Your task to perform on an android device: I had some bugs and issues with my phone, so I contacted the service center, and they requested for the build name, so I wanted to check the phone build number.
Image 0: 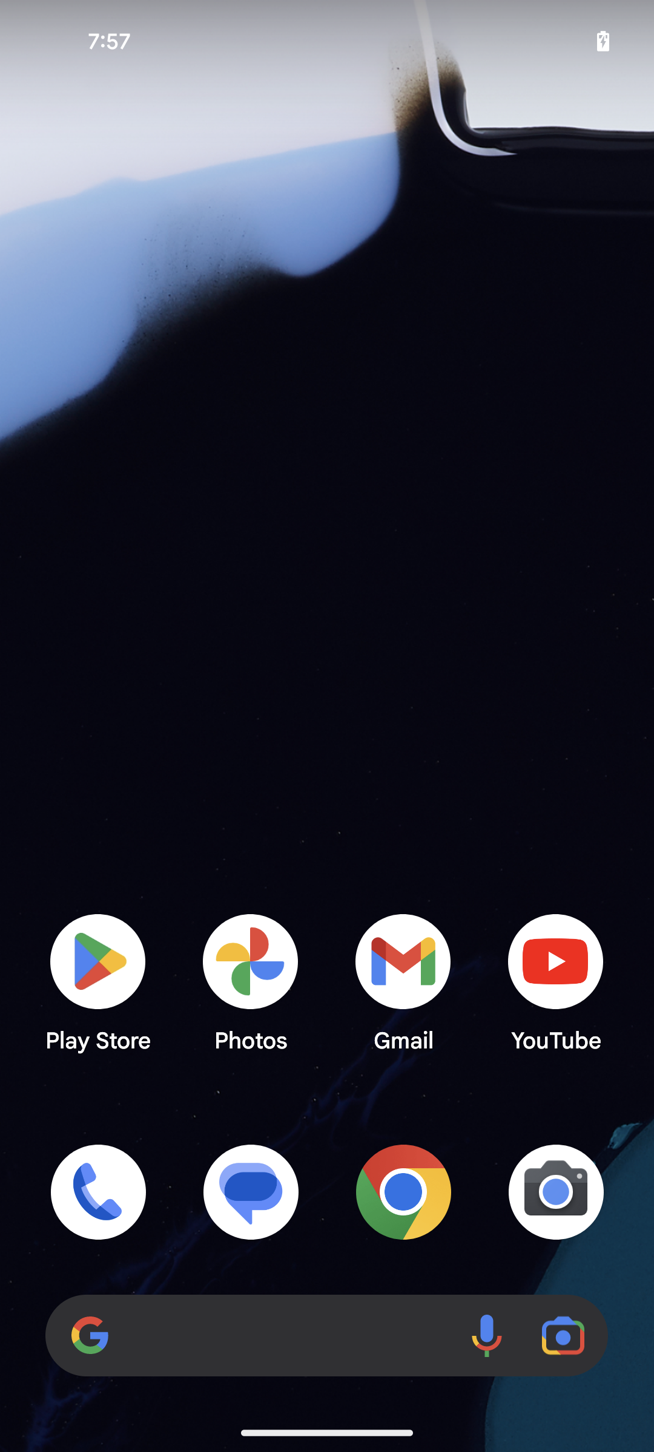
open Settings app
Step 0: open app "Settings"
Image 1: 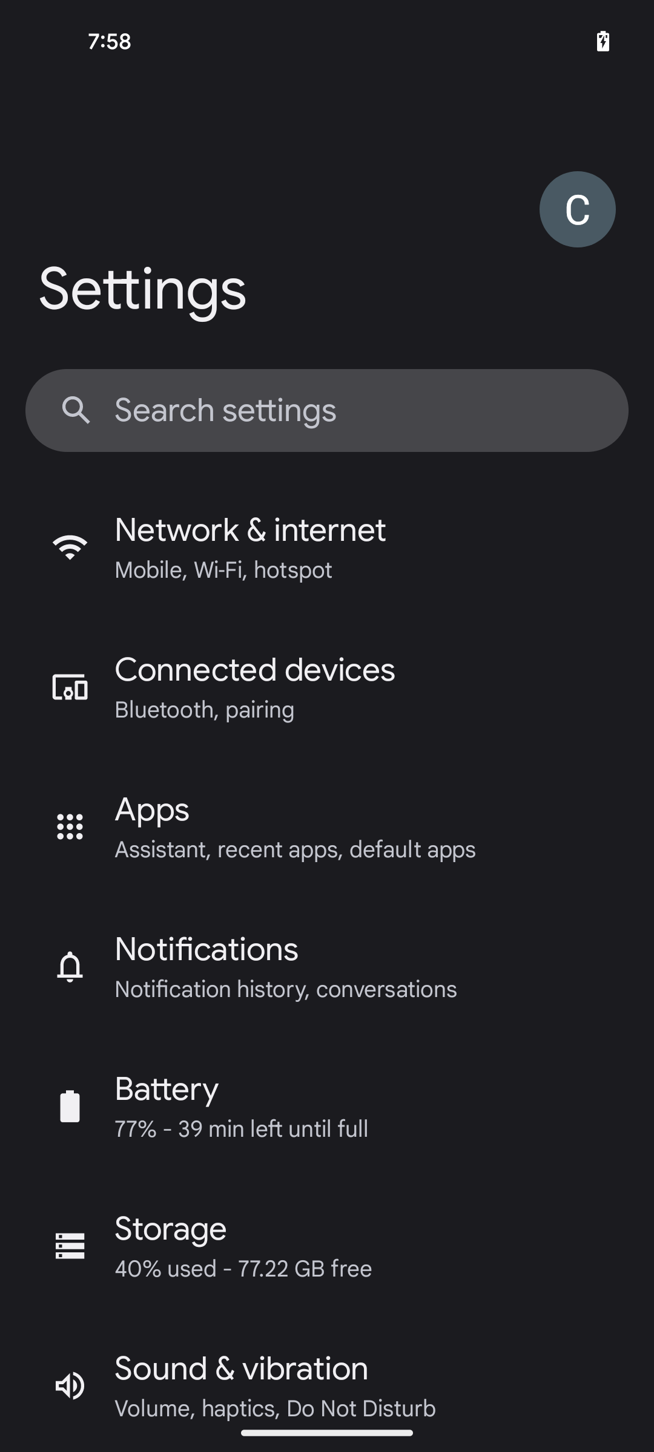
scroll down
Step 1: scroll down
Image 2: 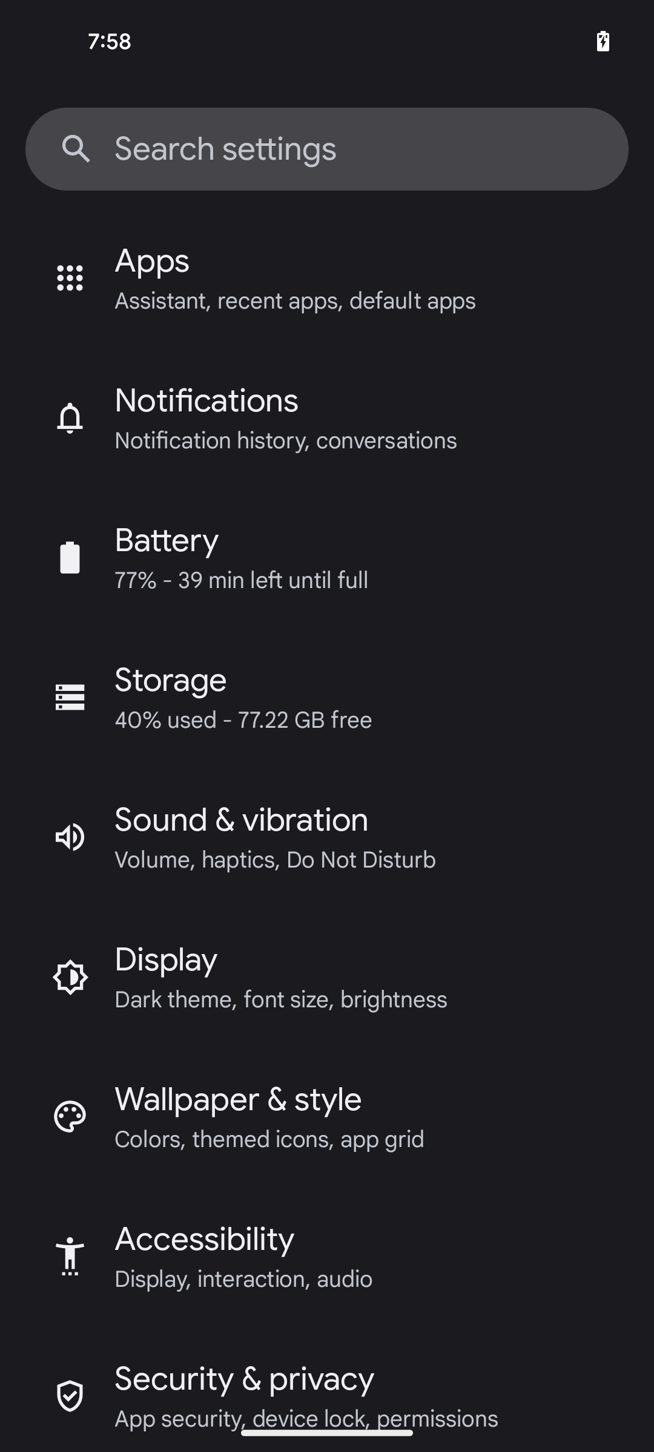
scroll down
Step 2: scroll down
Image 3: 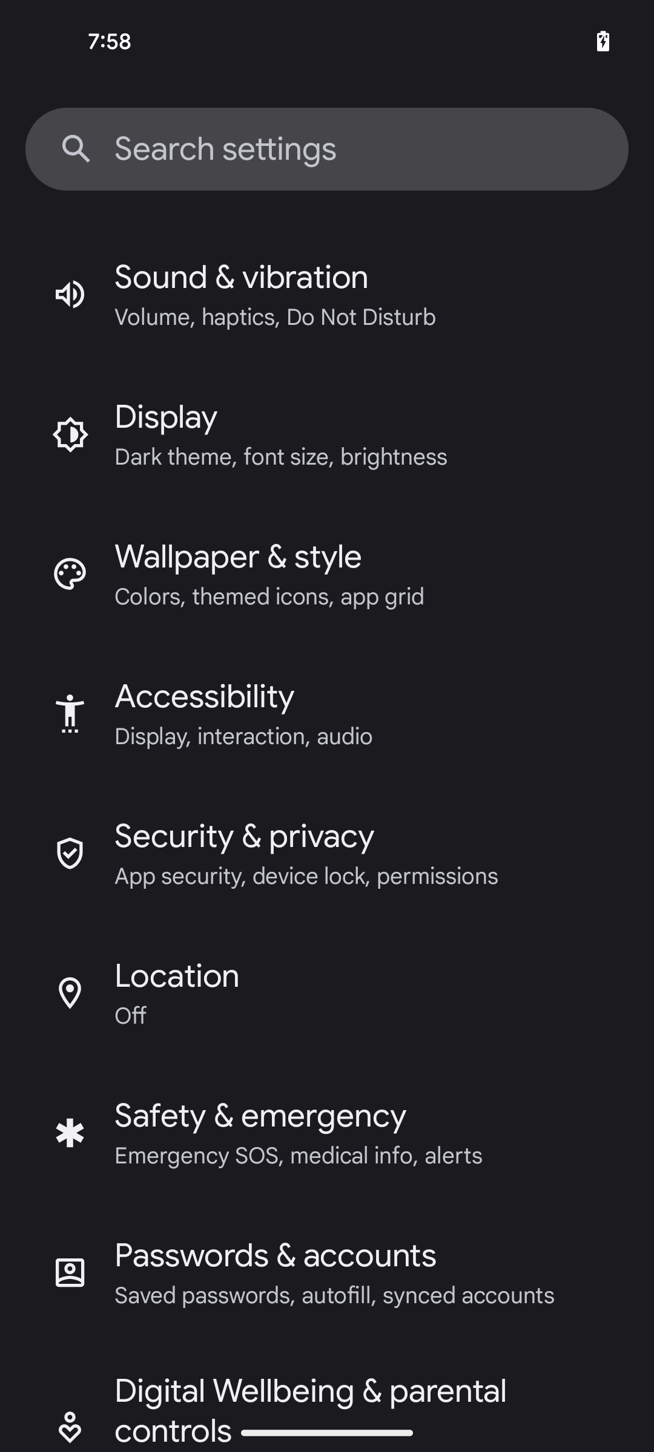
scroll down
Step 3: scroll down
Image 4: 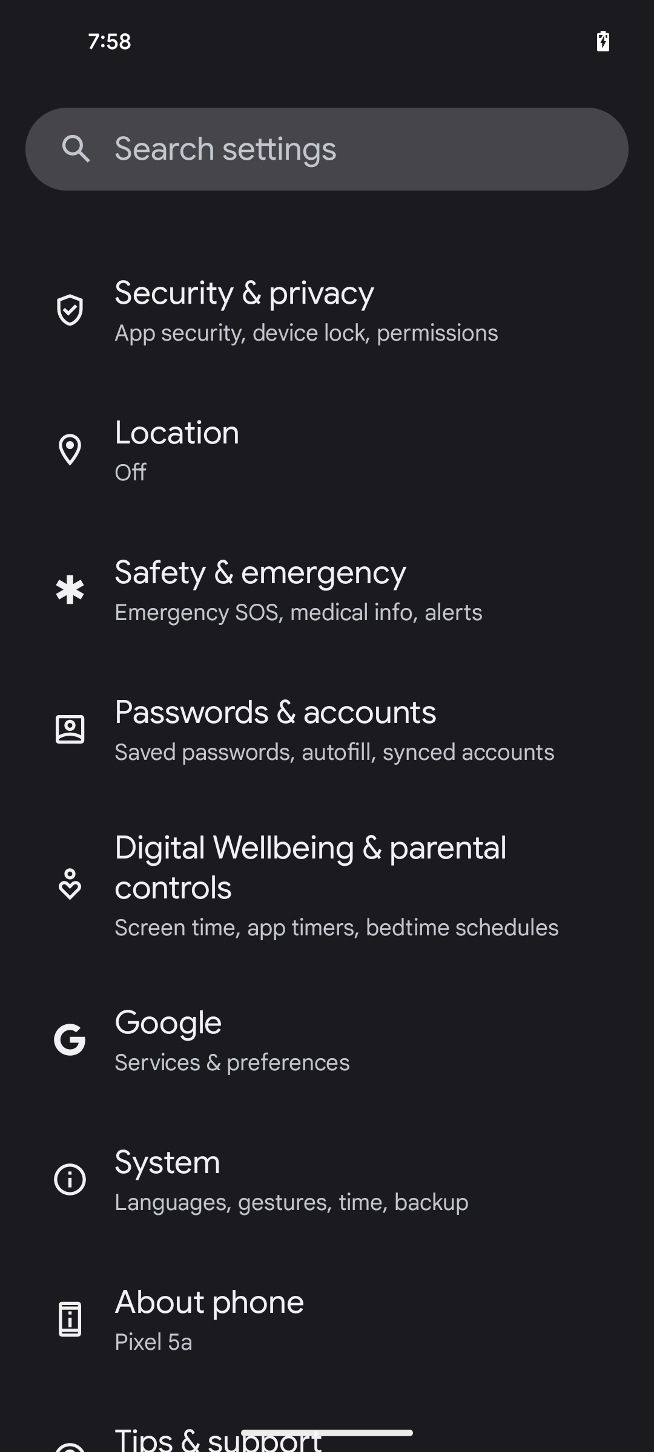
scroll down
Step 4: scroll down
Image 5: 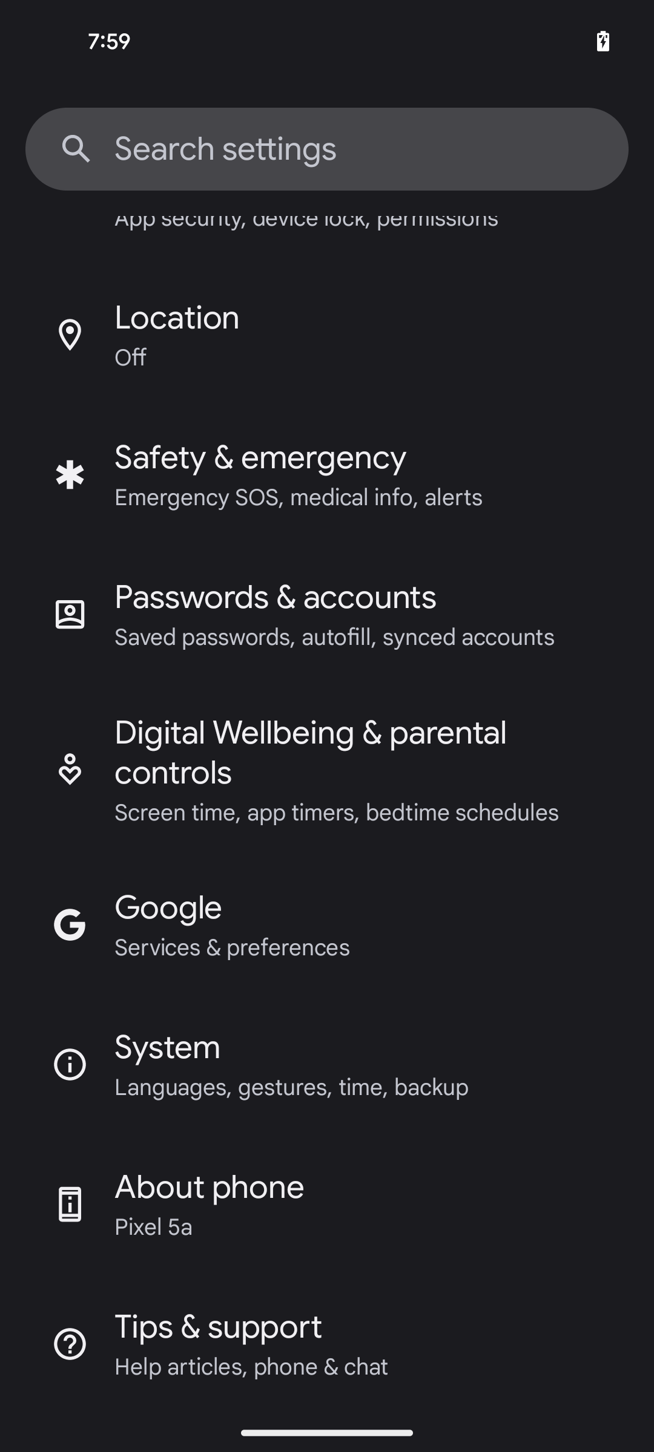
click on the About phone setting
Step 5: click (209, 1187)
Image 6: 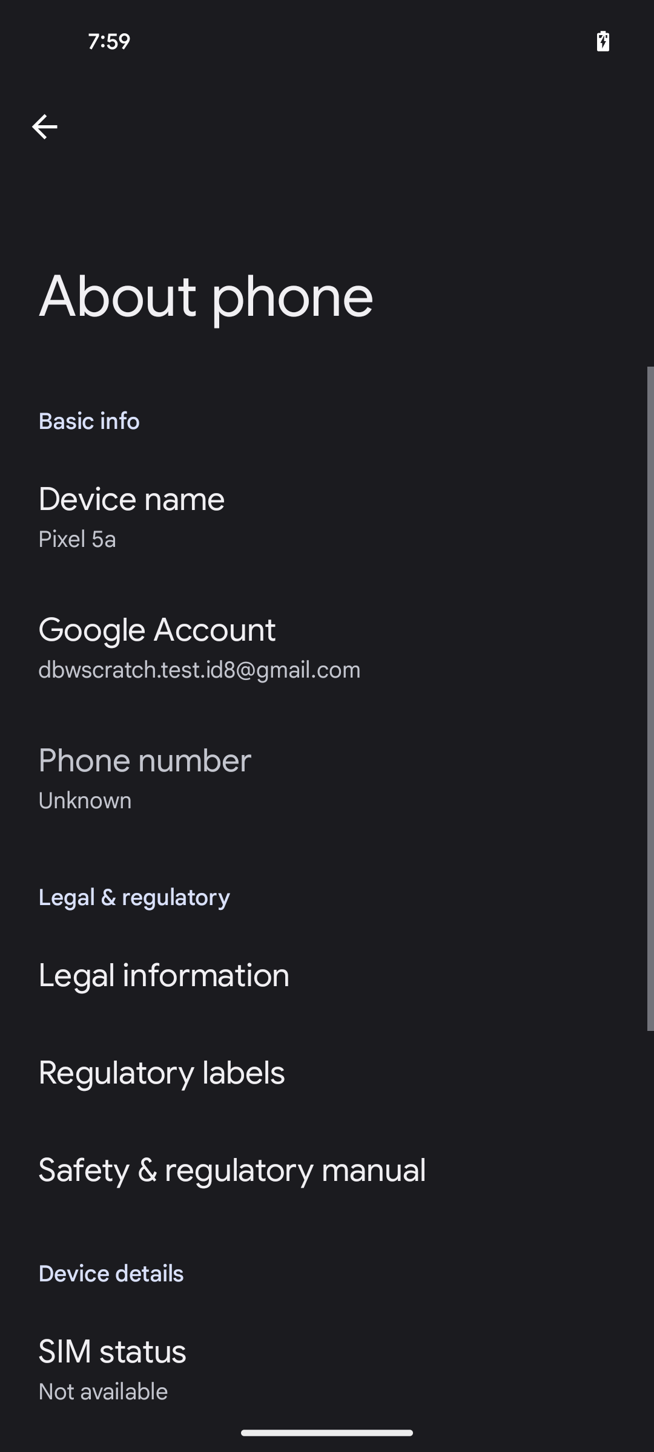
scroll down
Step 6: scroll down
Image 7: 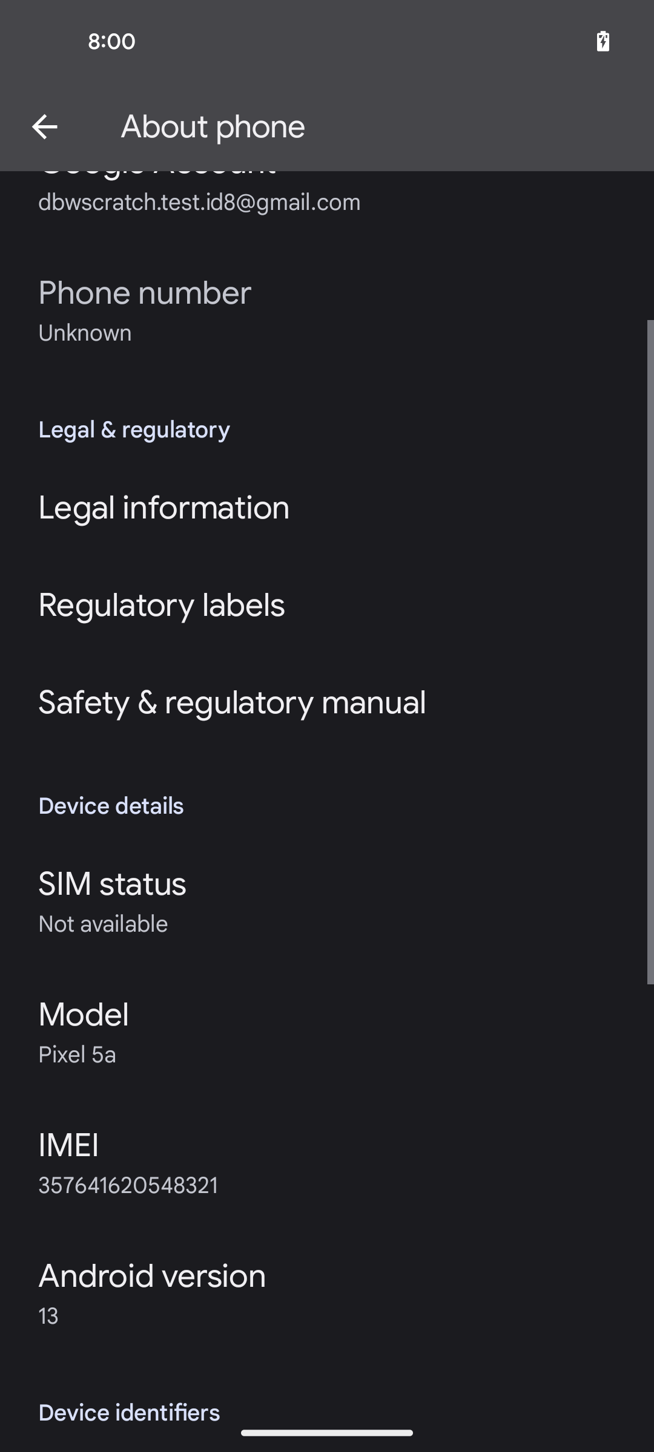
scroll down
Step 7: scroll down
Image 8: 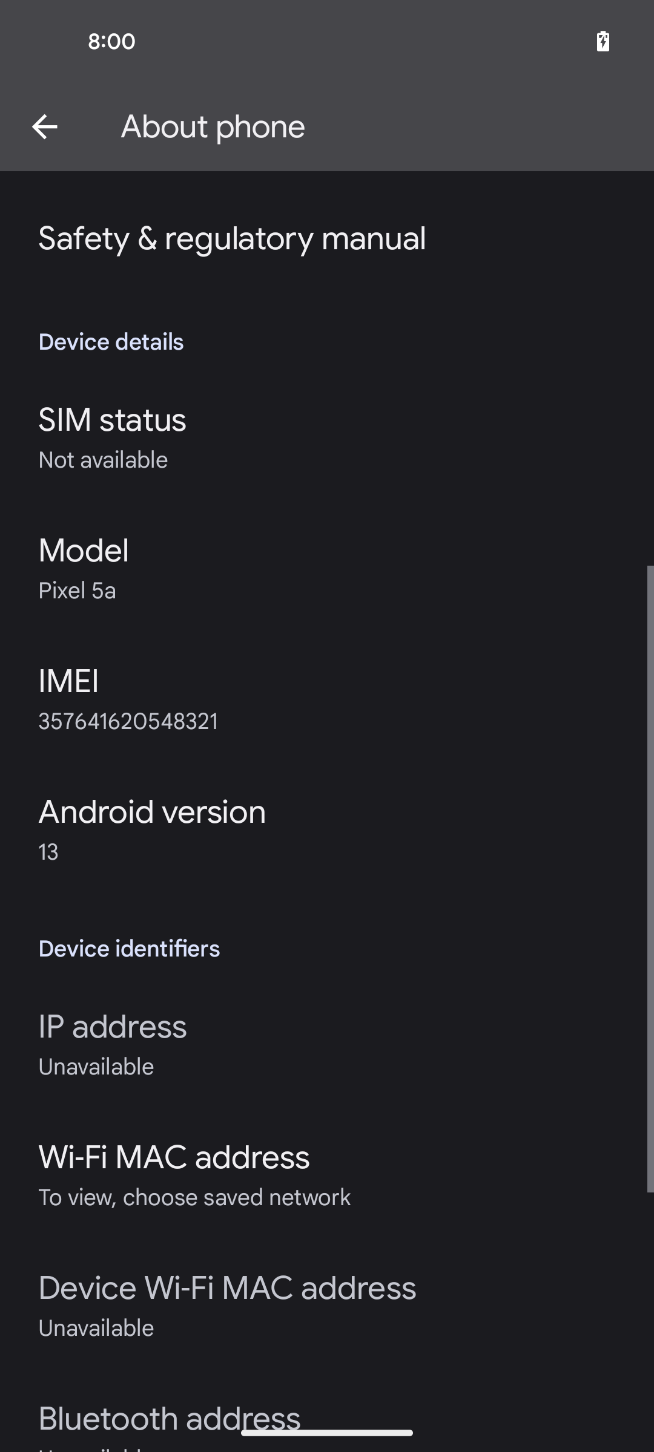
scroll down
Step 8: scroll down
Image 9: 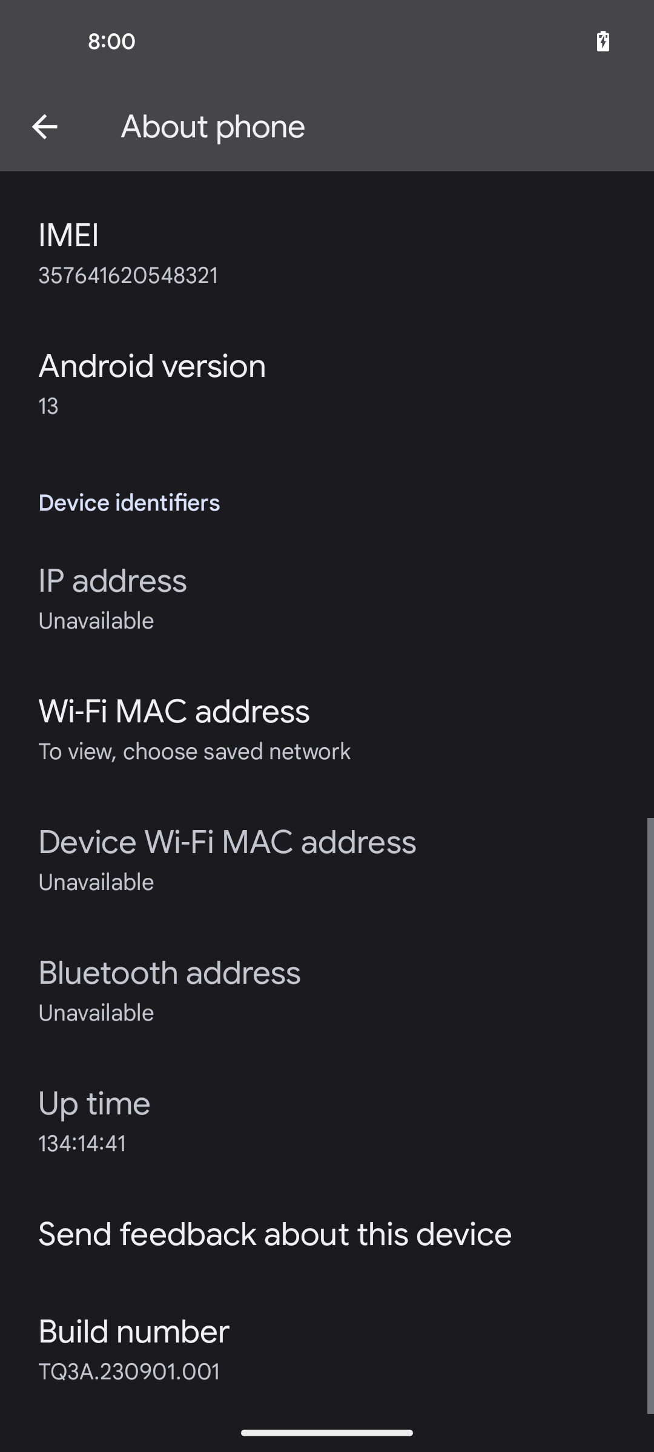
click on the Build number
Step 9: click (134, 1332)